Your task to perform on an android device: Search for Webex
Image 0: 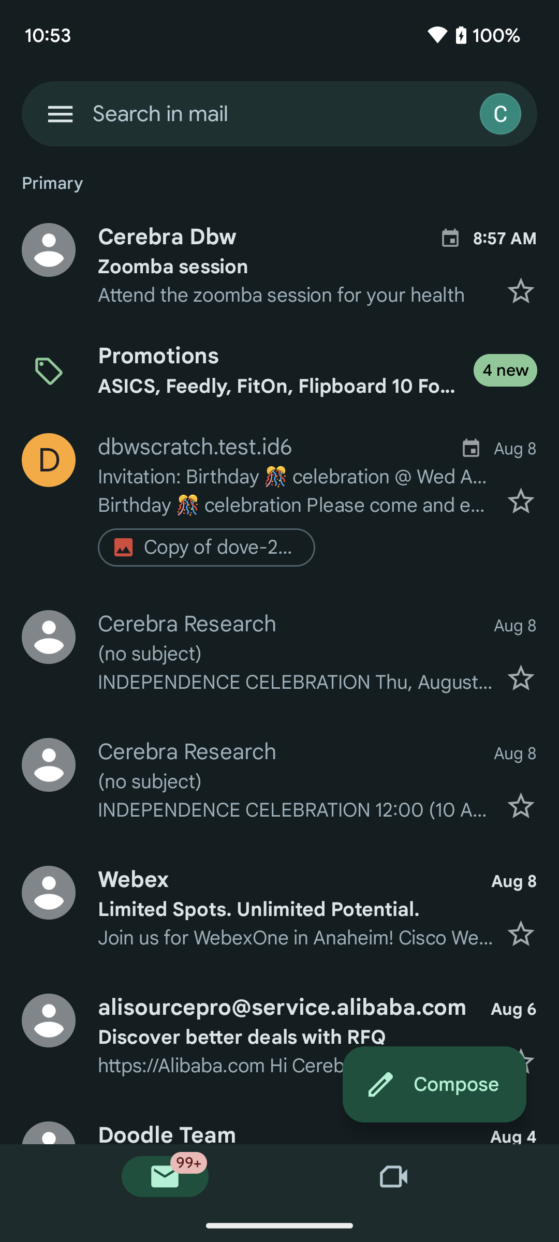
Click on the search bar at the top of the screen
Step 0: click (279, 113)
Image 1: 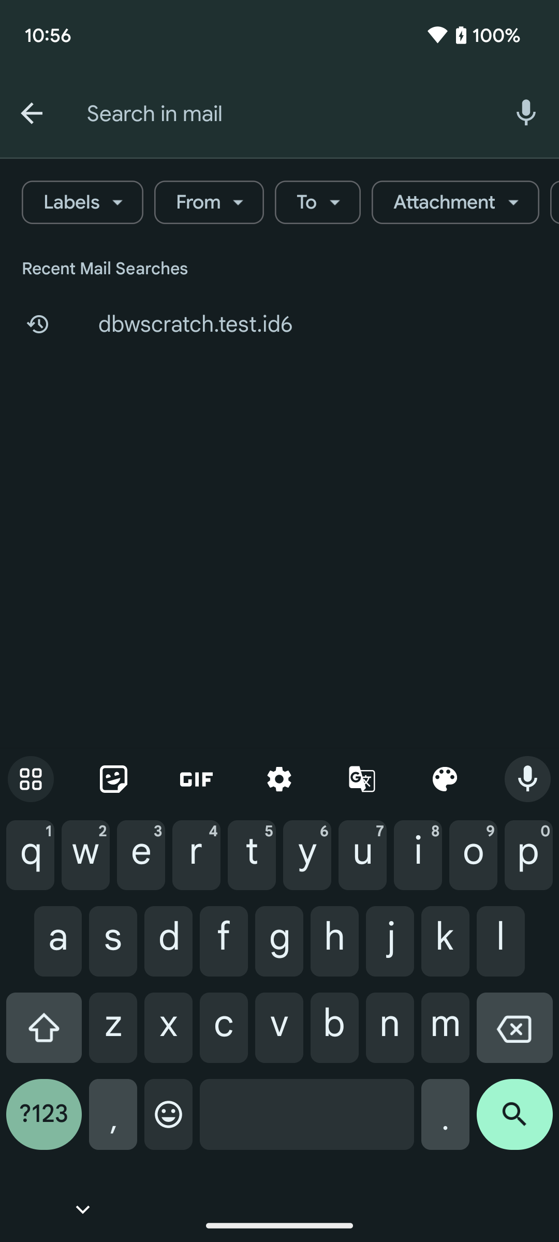
Type Webex in the search bar
Step 1: type "Webex"
Image 2: 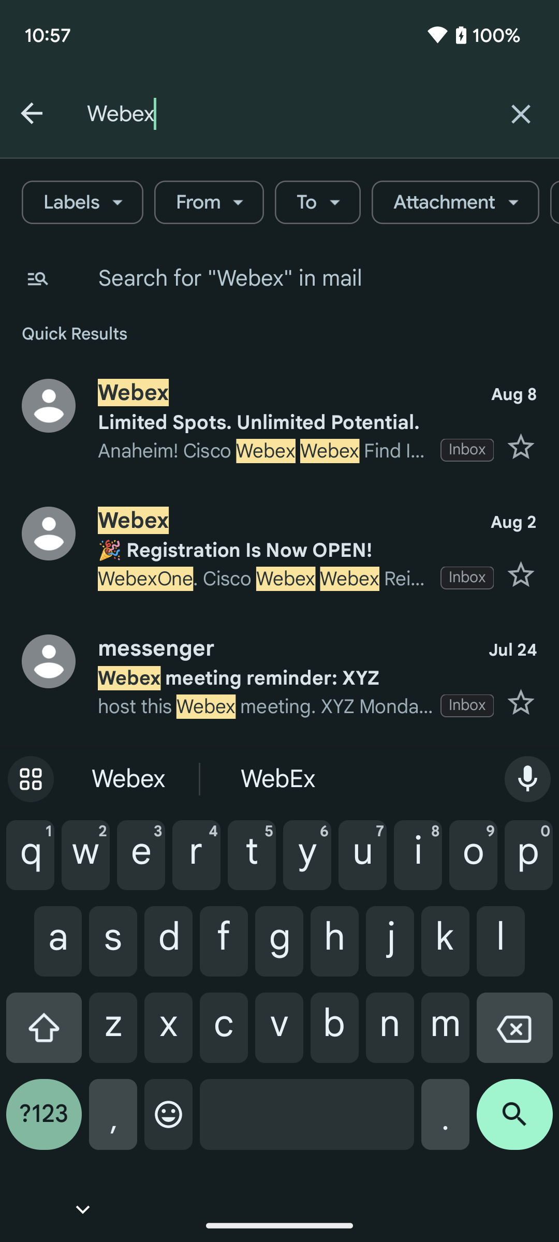
Click on the search icon at the bottom right corner of the screen
Step 2: click (514, 1122)